Your task to perform on an android device: Open the Ticktick app and repeat the Shimla tour reminder daily.
Image 0: 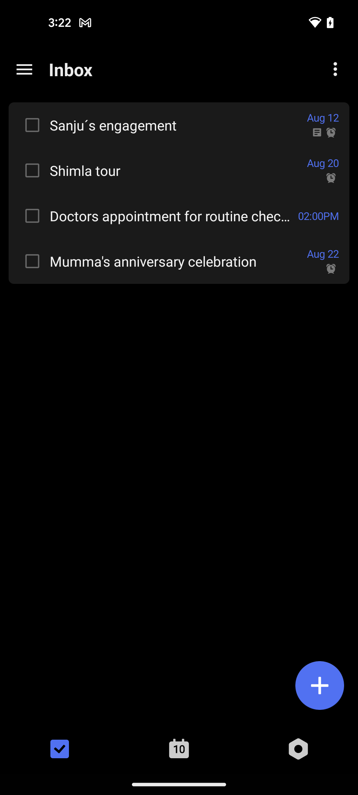
Tap on the Shimla tour reminder
Step 0: click (178, 170)
Image 1: 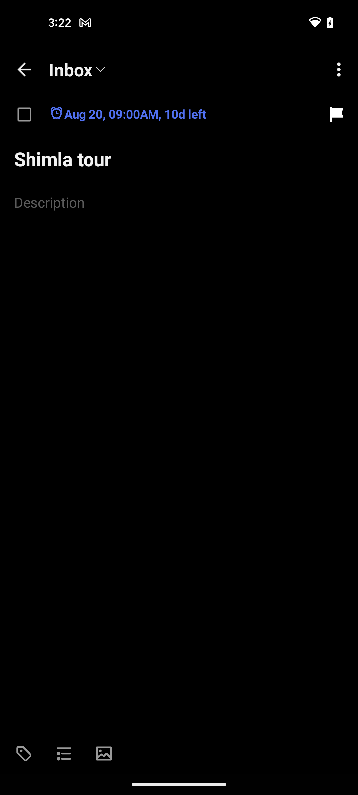
Click on the time and date option
Step 1: click (136, 114)
Image 2: 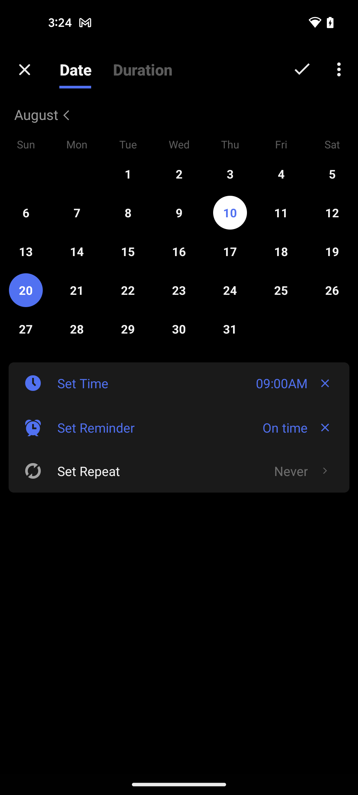
Tap on the right arrow icon to set repeat reminder
Step 2: click (325, 471)
Image 3: 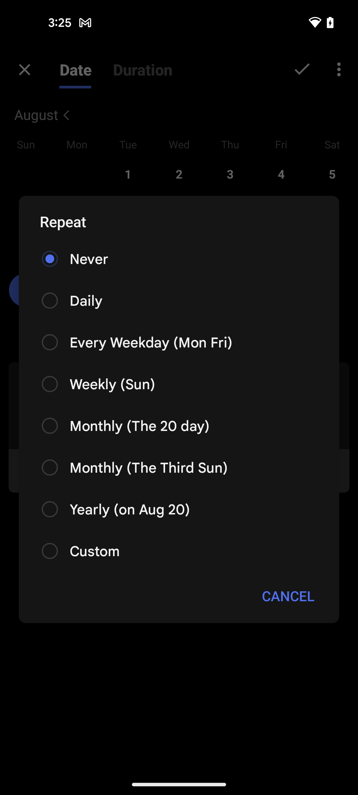
Select the daily option 
Step 3: click (179, 301)
Image 4: 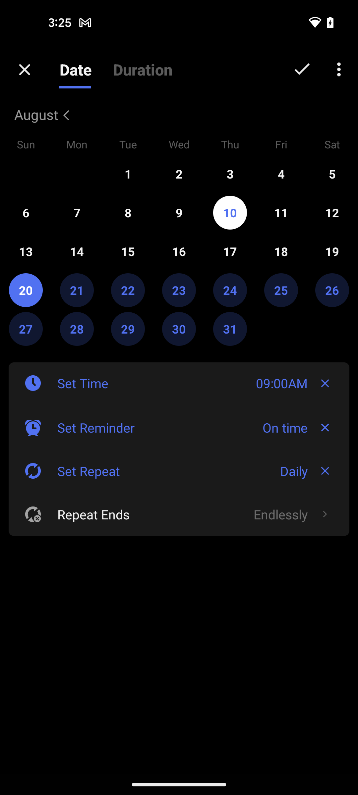
Tap on the tick icon at the top right corner of the screen
Step 4: click (302, 69)